Your task to perform on an android device: I want to add the Fade transition effect in between the two slides for more impressive effect in the PowerPoint app.
Image 0: 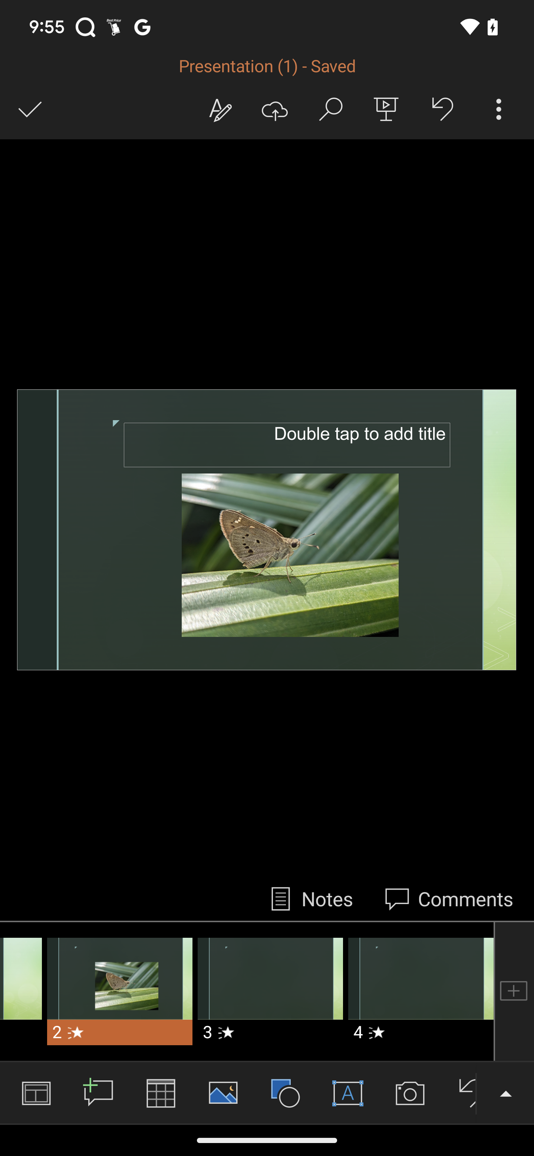
Click on the small arrow at the right bottom of the screen
Step 0: click (505, 1093)
Image 1: 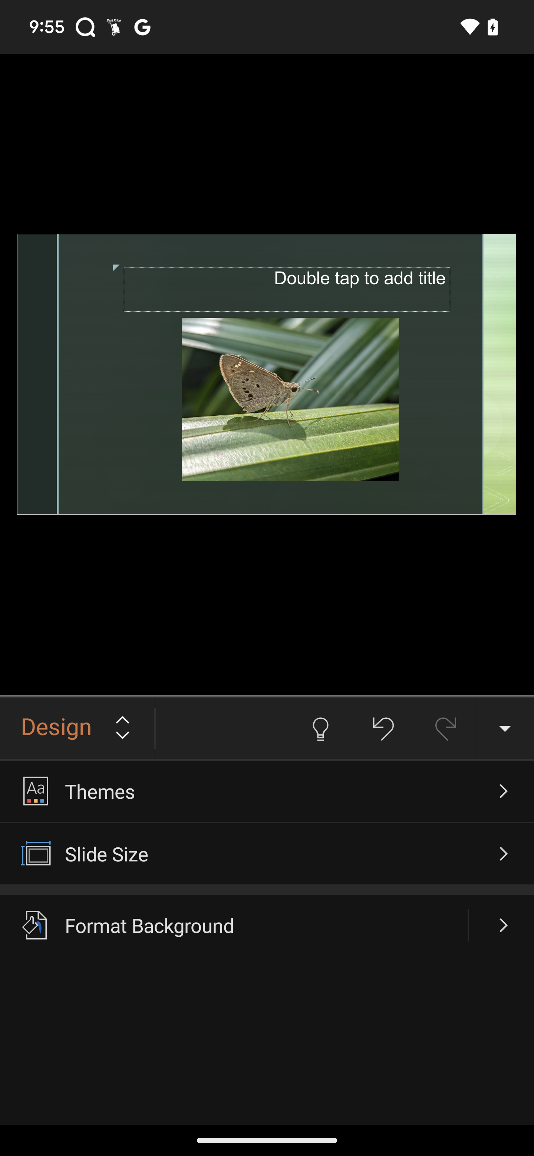
Click on the two arrows to open full menu
Step 1: click (77, 728)
Image 2: 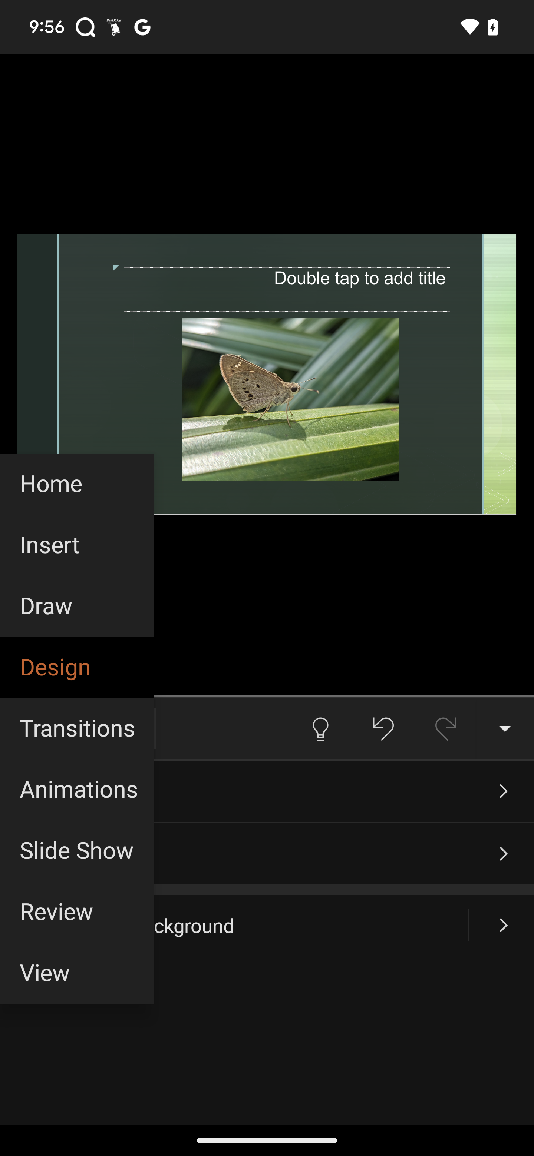
Click on the Transition
Step 2: click (77, 729)
Image 3: 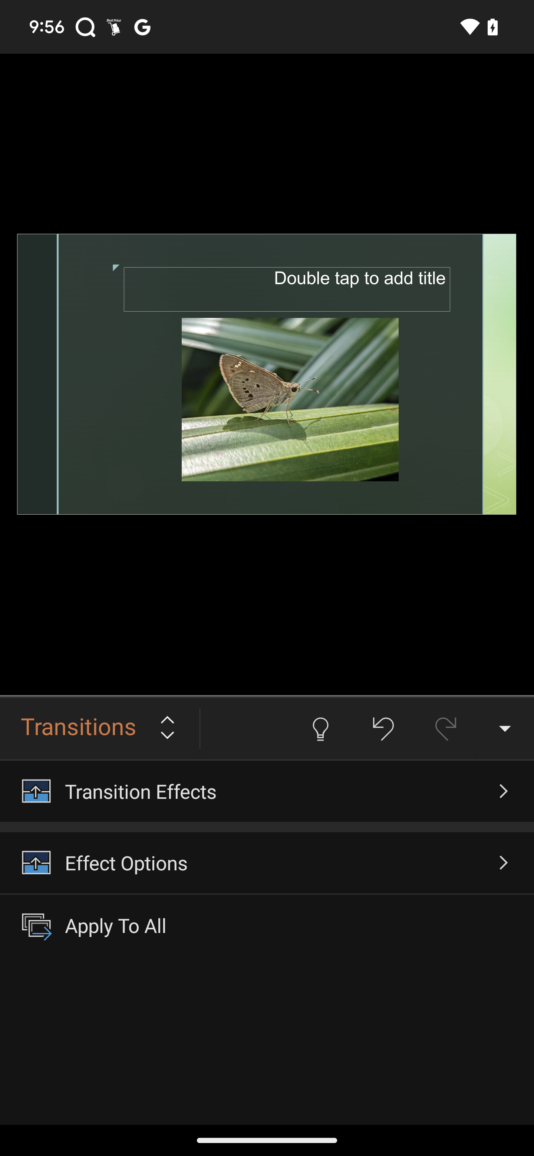
Click on the Transition Effects
Step 3: click (267, 791)
Image 4: 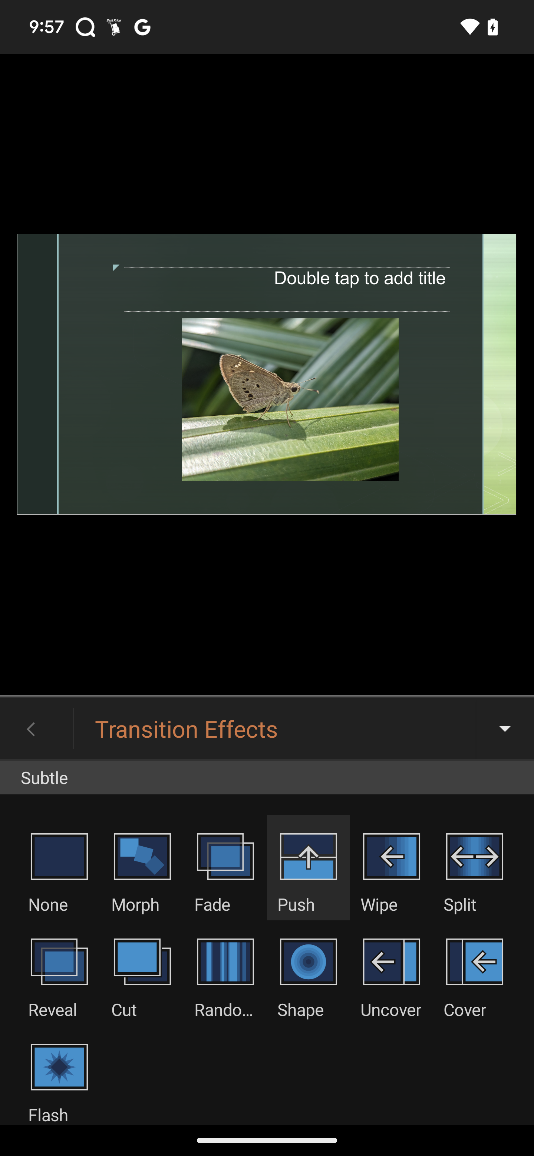
Click on the Fade effect
Step 4: click (225, 867)